Your task to perform on an android device: This Christmas, I'd like to purchase a new three-seater sofa because my previous one has broken, so I'll look for it on the Pepperfry app.
Image 0: 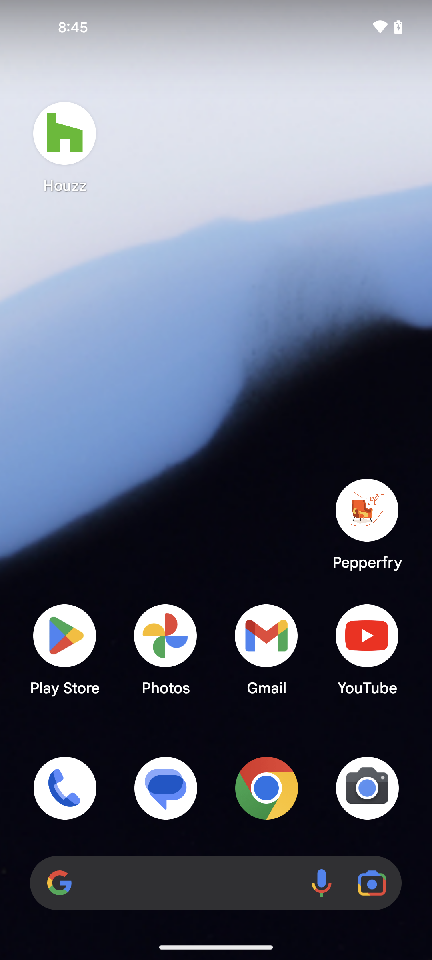
open the Pepperfry app
Step 0: open app "Pepperfry"
Image 1: 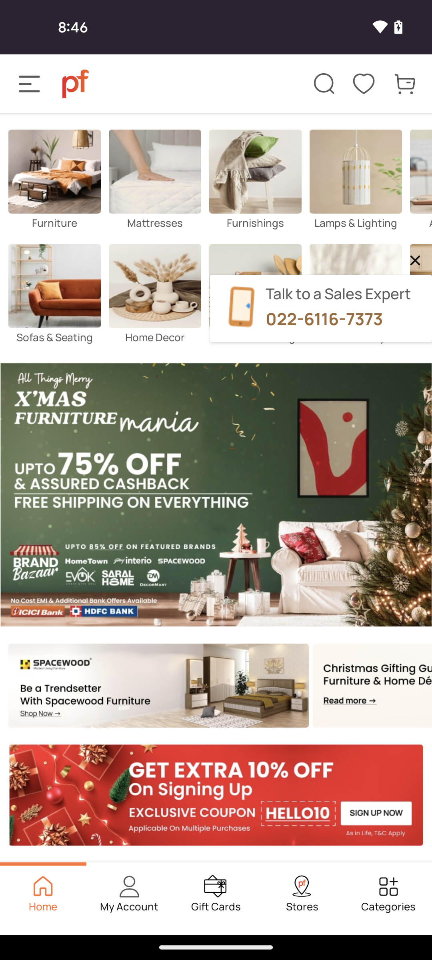
click on the search icon
Step 1: click (324, 84)
Image 2: 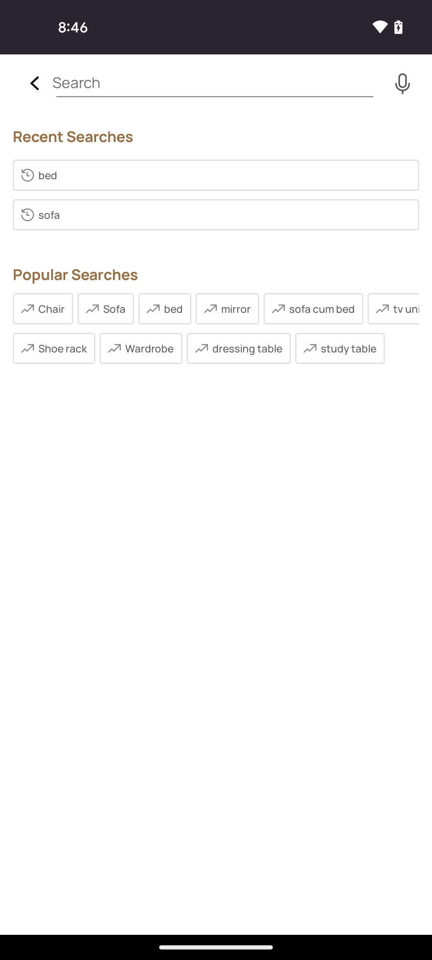
click on the search bar
Step 2: click (214, 83)
Image 3: 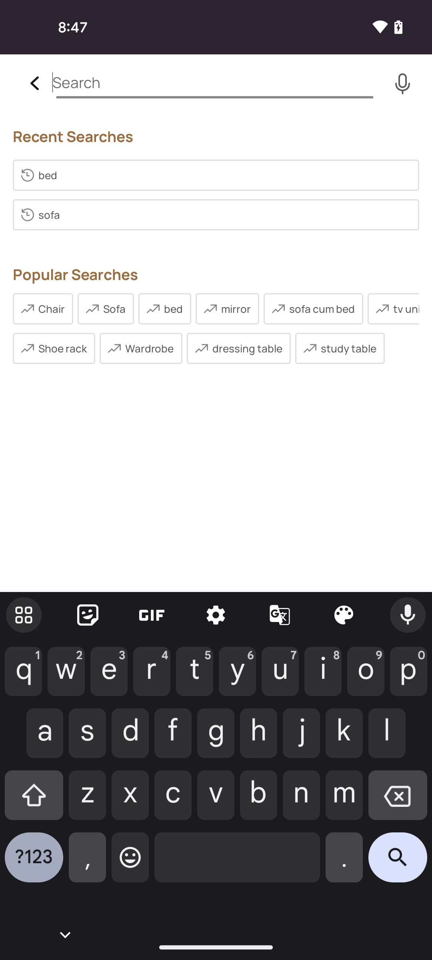
type 3 seater sofas
Step 3: type "3 seater sofas"
Image 5: 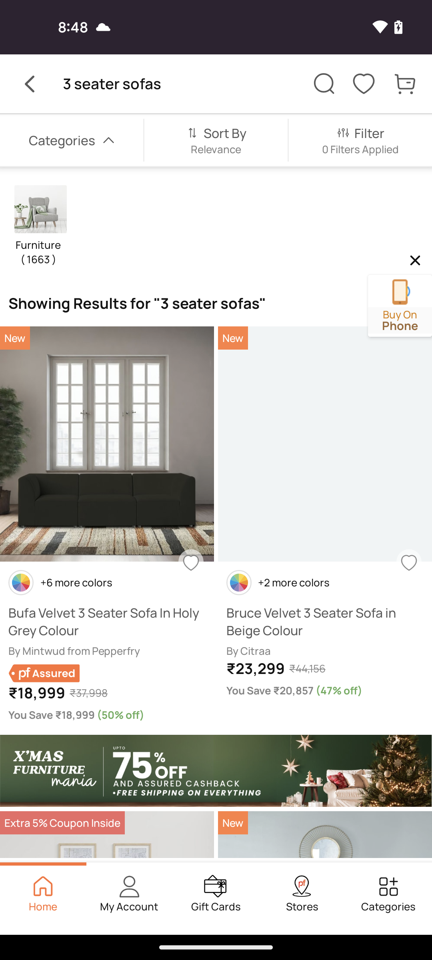
click on search icon
Step 5: wait